Your task to perform on an android device: Upload the agents.txt file to the TeraBox app so that I can view it more easily in the future.
Image 0: 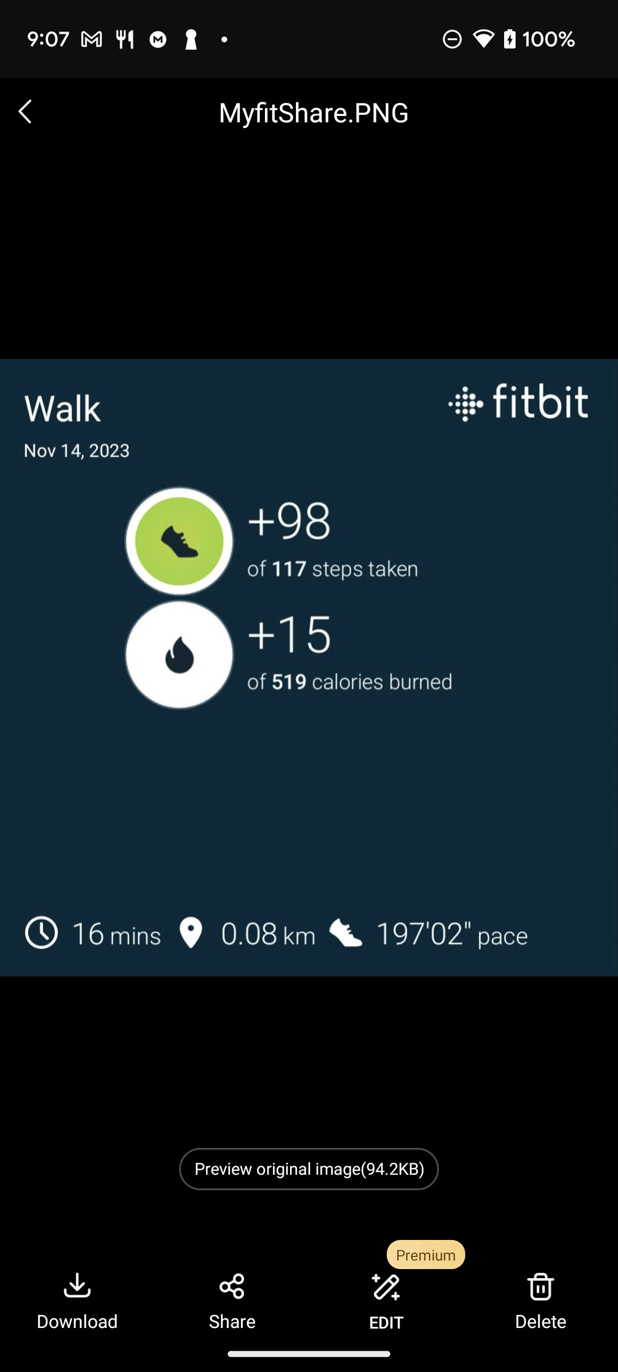
go back to the previous page
Step 0: press back button
Image 1: 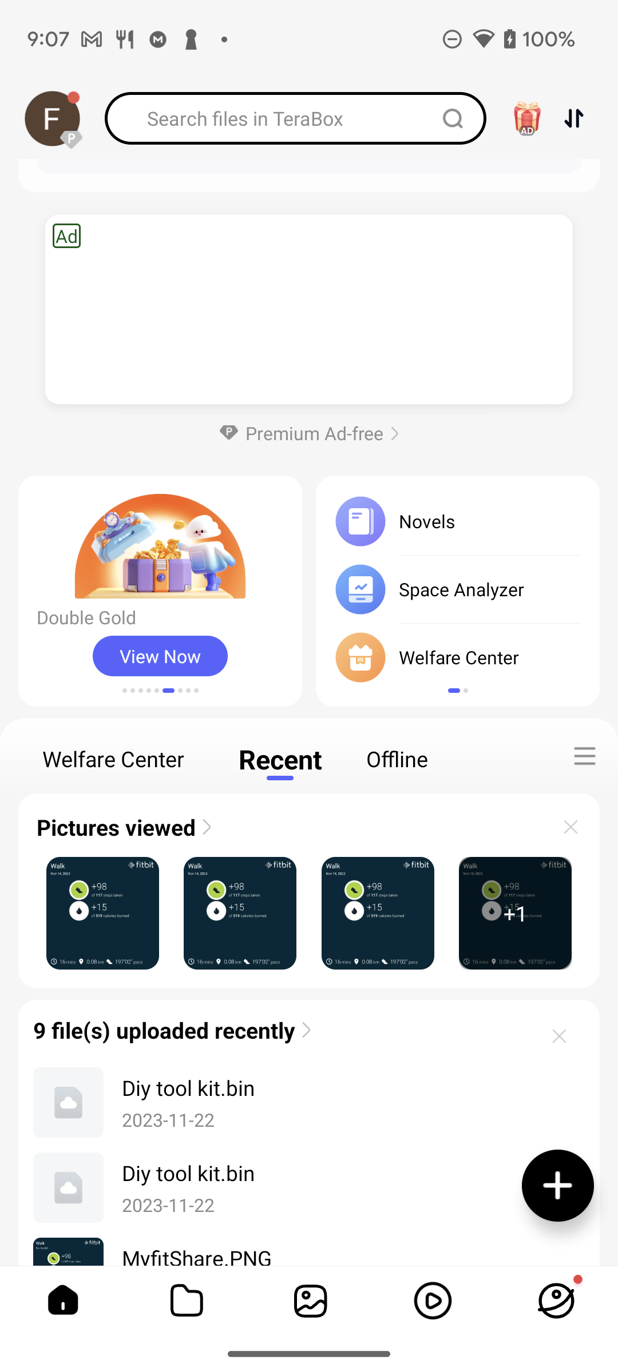
Click on the + button at the bottom right corner of the screen
Step 1: click (344, 1172)
Image 2: 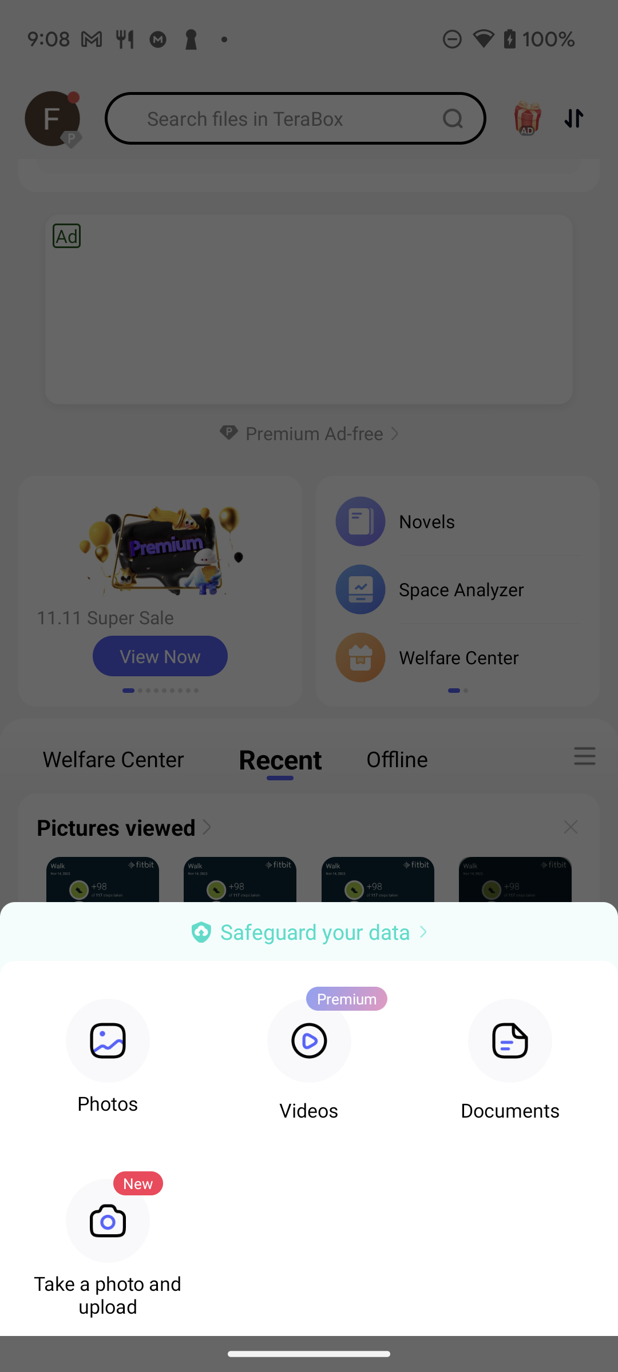
Click on Documents
Step 2: click (510, 1039)